Your task to perform on an android device: I want to view Nike mens air zoom vomero 16 running shoes
Image 0: 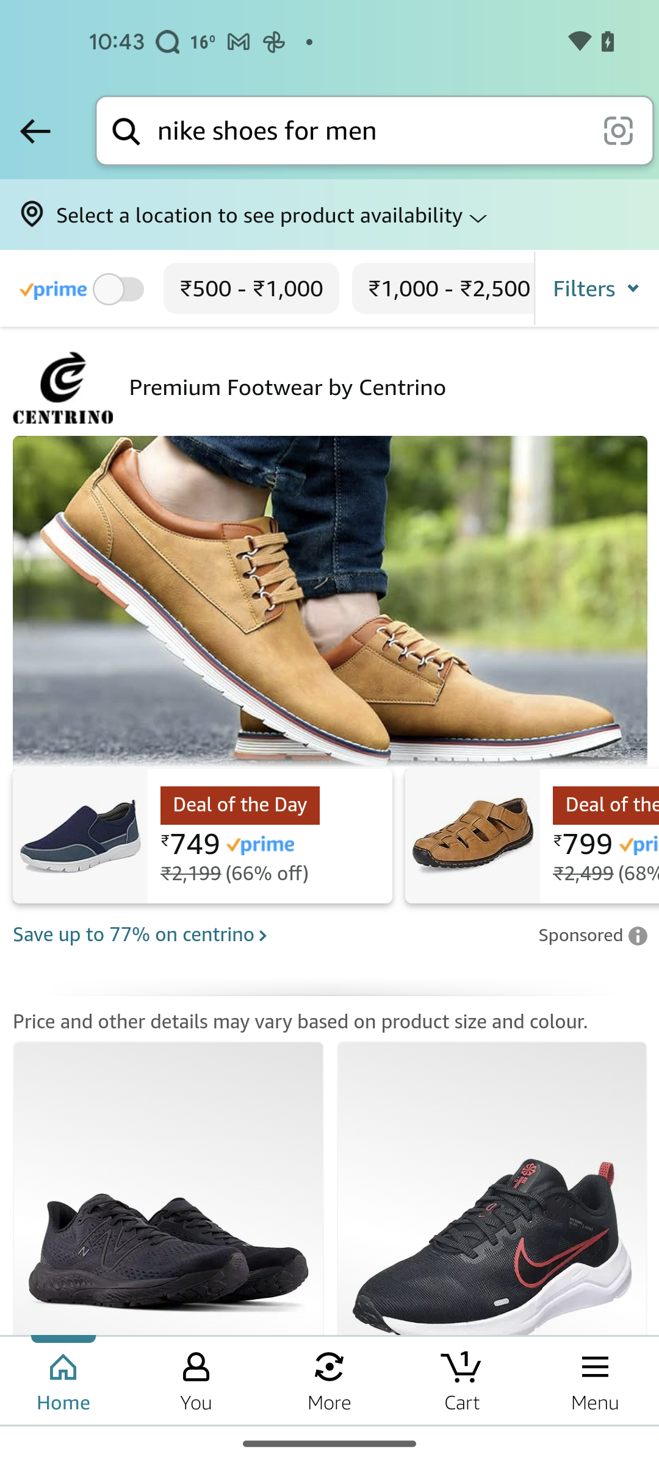
swipe up
Step 0: scroll down
Image 1: 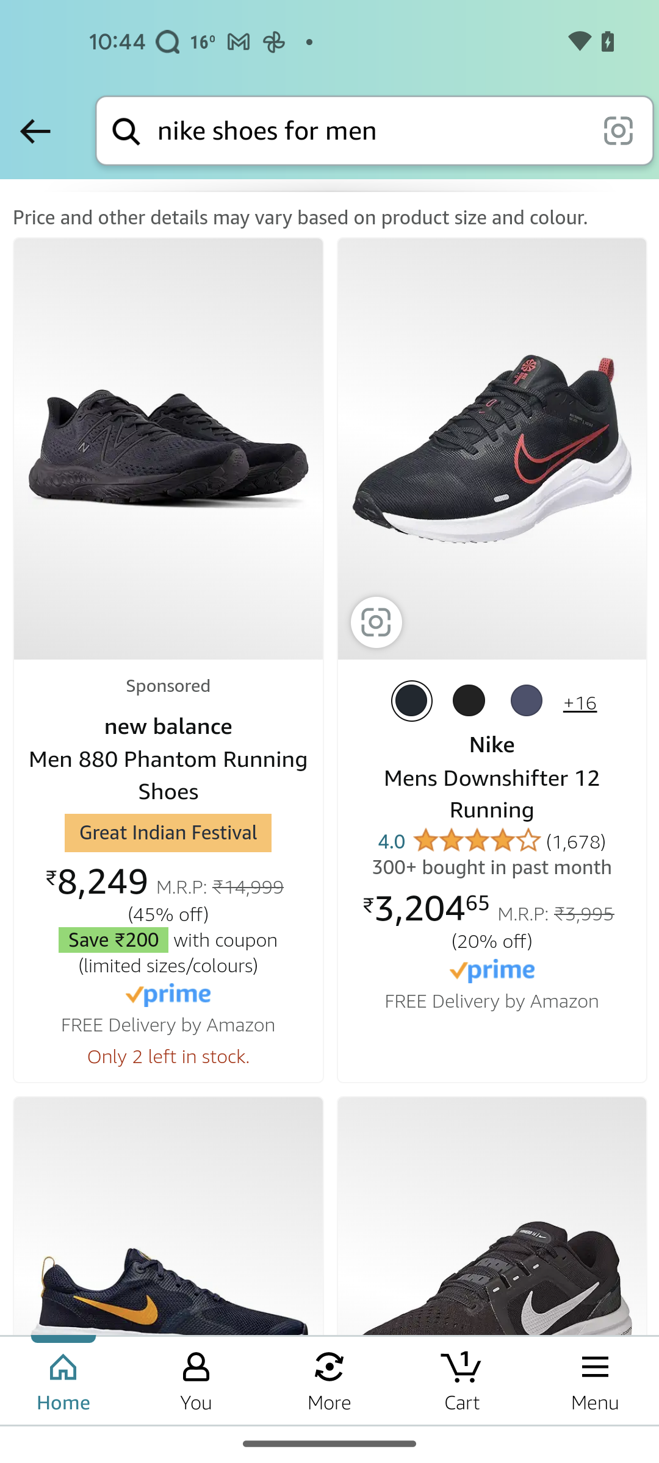
swipe up
Step 1: scroll down
Image 2: 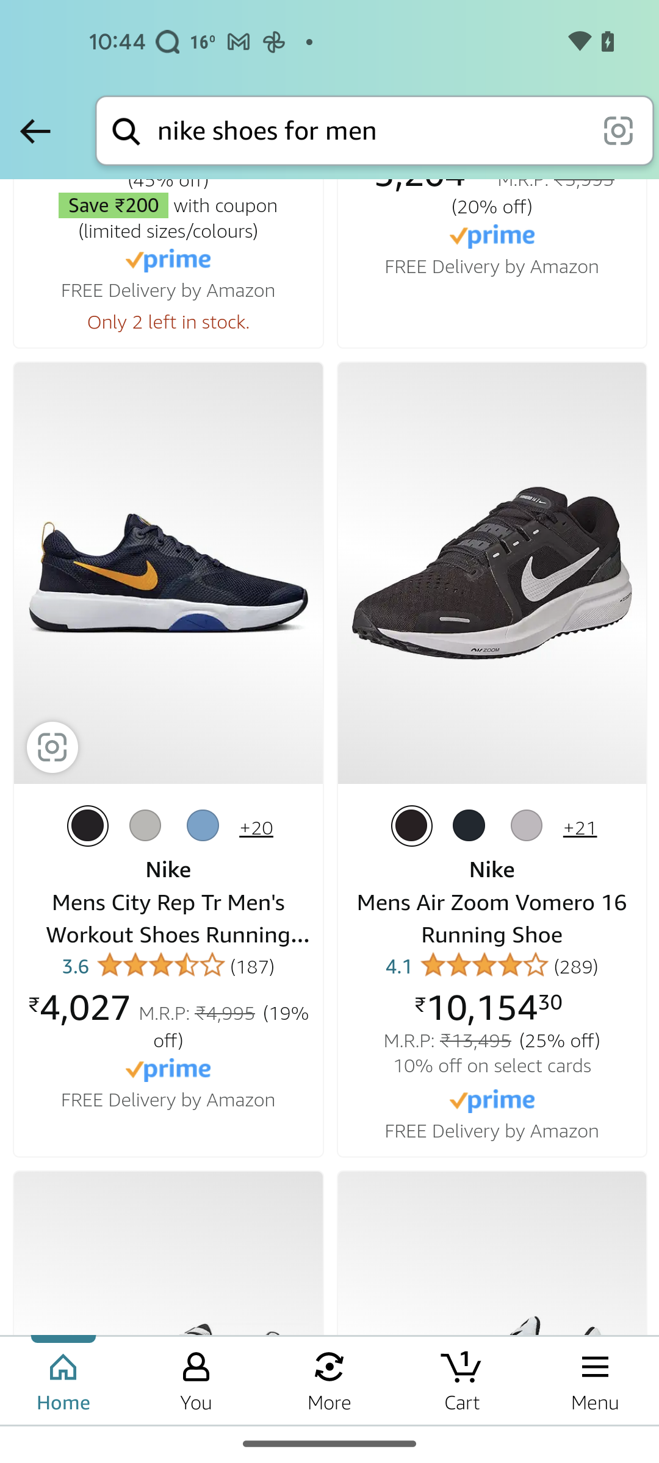
click on Nike mens air zoom vomero 16 running shoes
Step 2: click (492, 574)